Your task to perform on an android device: I had to travel to Norway for some official purposes. Search for a flight from London Airport to Norway Airport on November 6 for 1 adult in the Economy class in the Booking.com app.
Image 0: 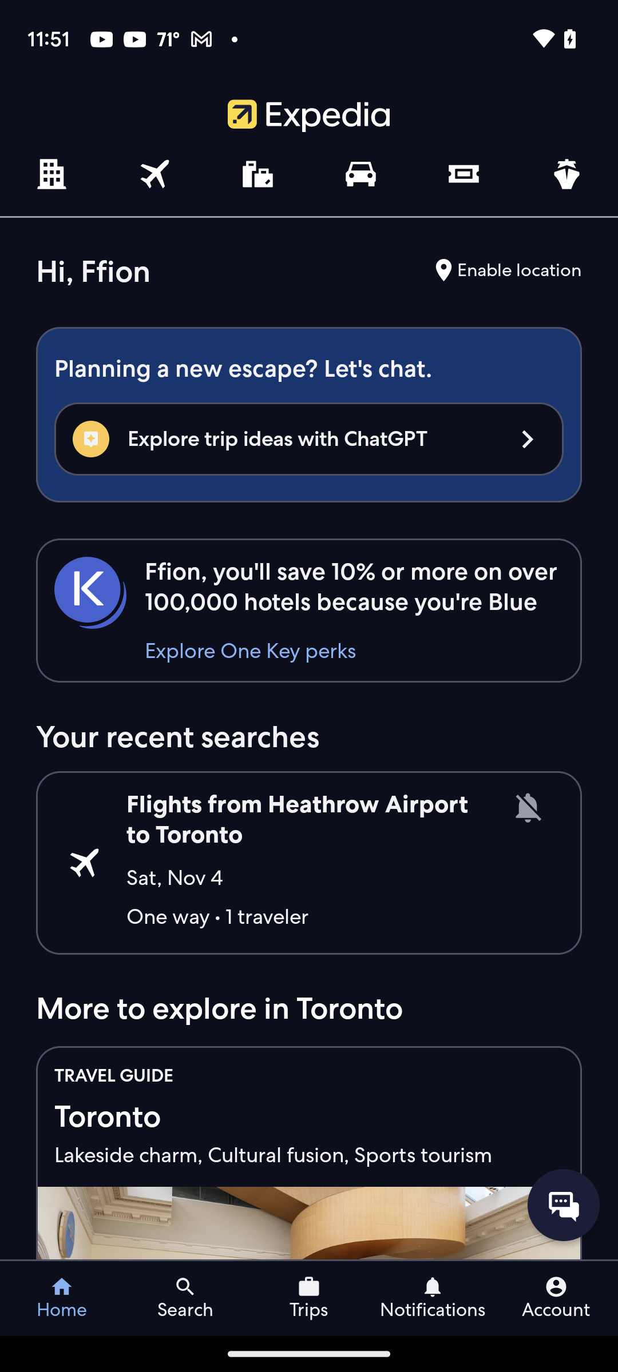
Open booking.com app
Step 0: open app "Booking.com"
Image 1: 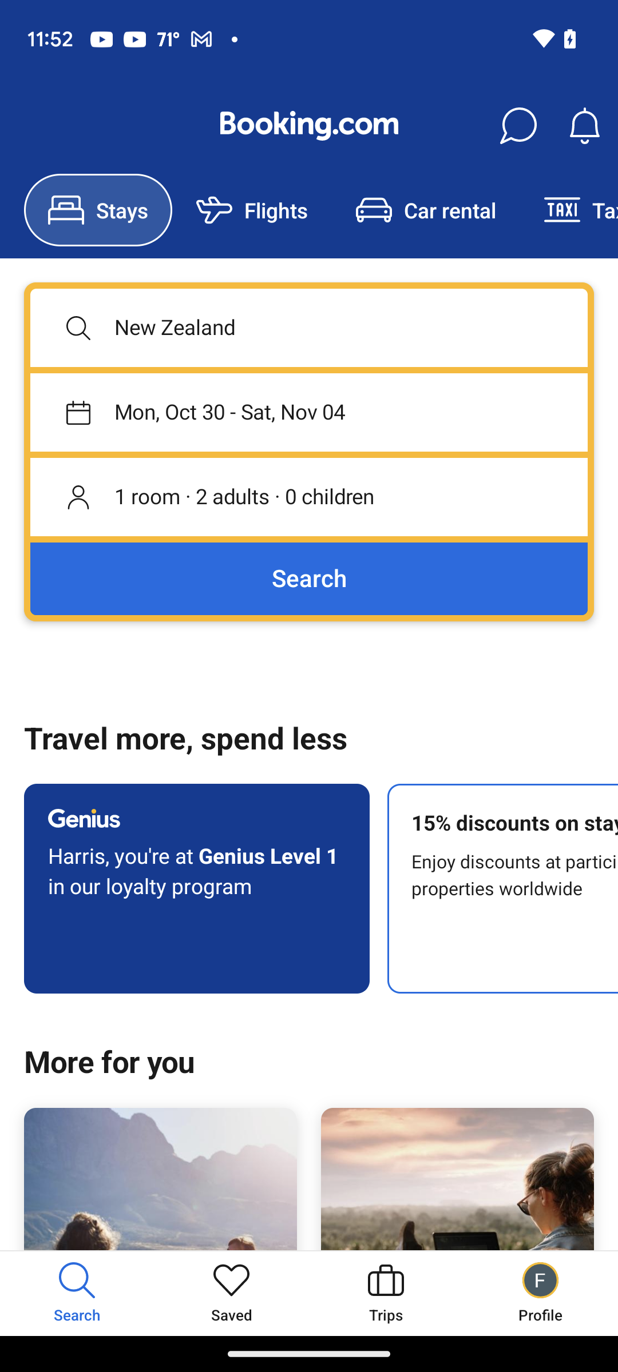
Click on flights option on the top of the screen
Step 1: click (276, 210)
Image 3: 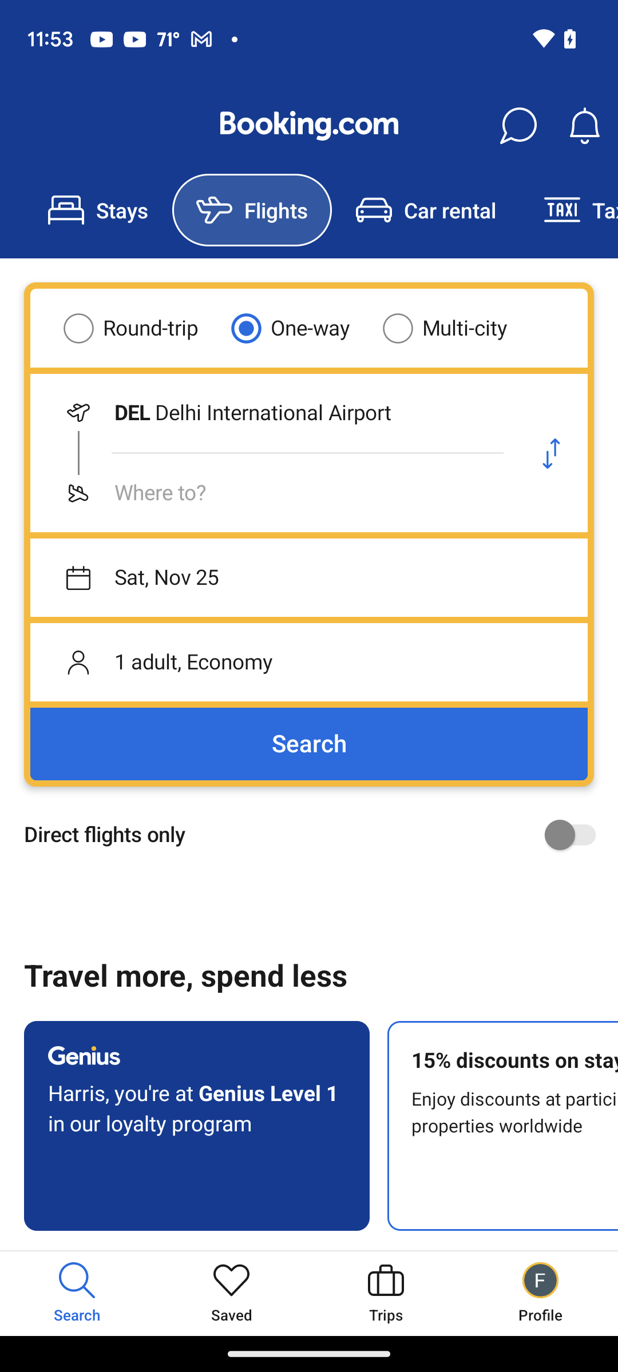
Click on from textbox
Step 3: click (273, 413)
Image 4: 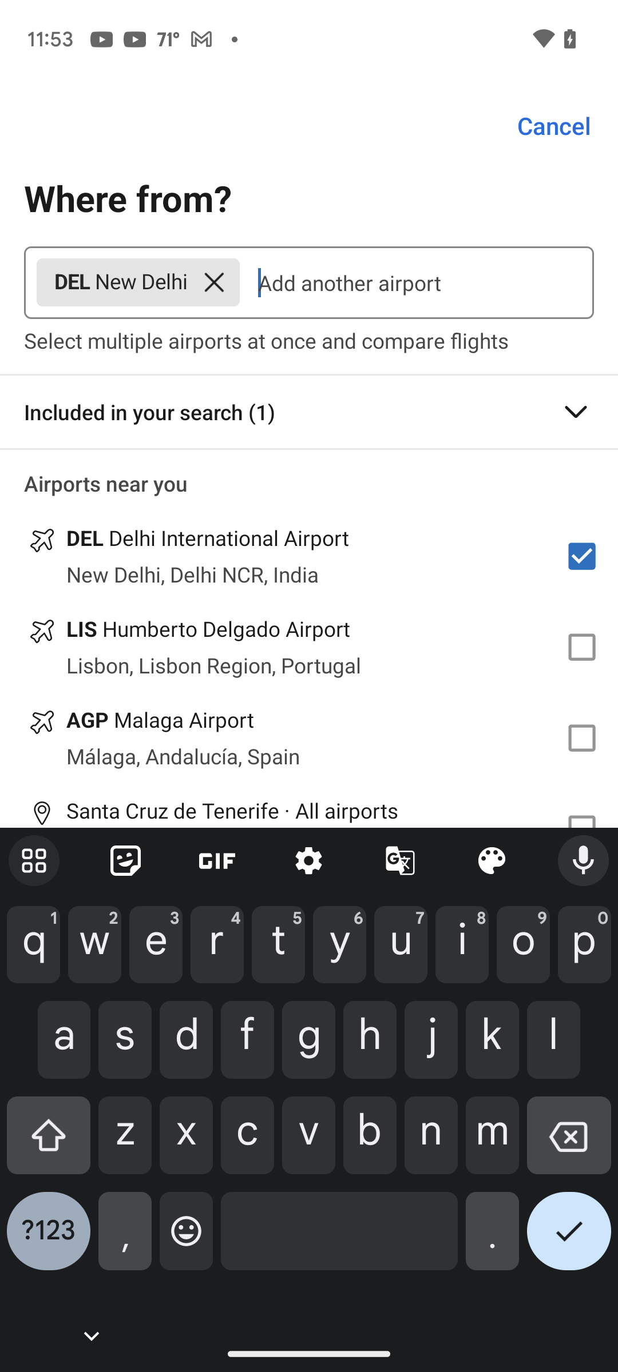
Click on cross option
Step 4: click (213, 282)
Image 5: 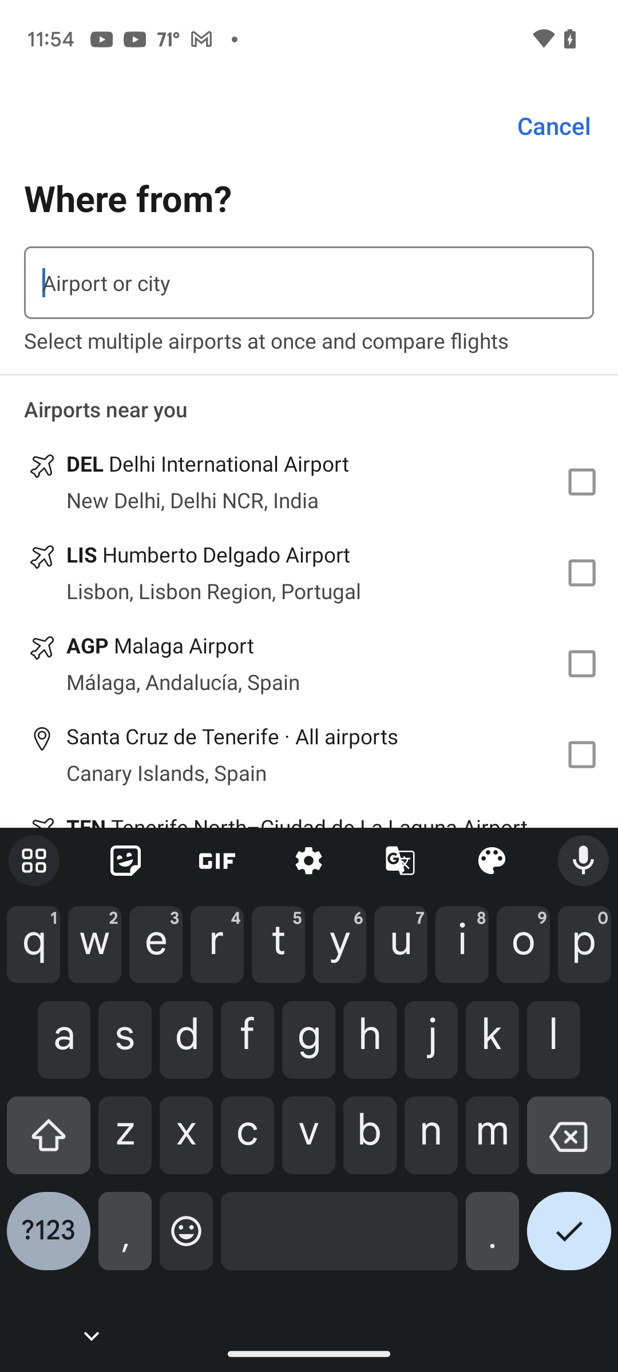
Enter text as London airport
Step 5: type "London airport"
Image 6: 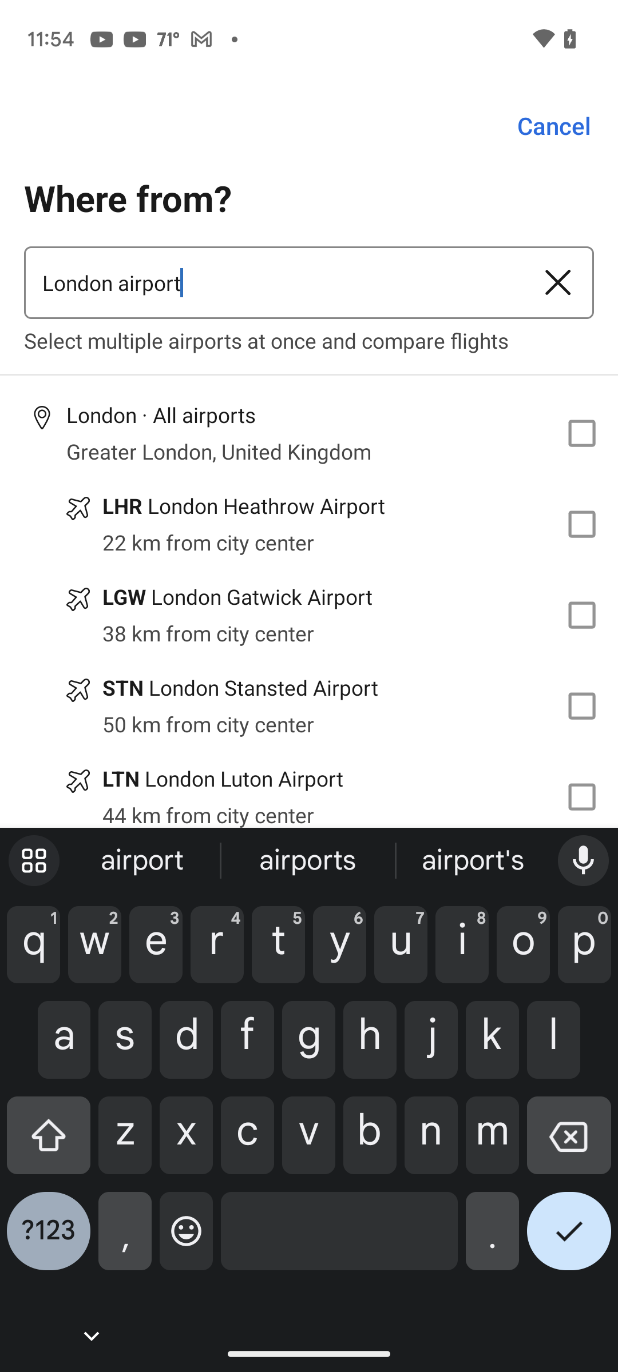
Click on first recent search
Step 6: click (318, 542)
Image 7: 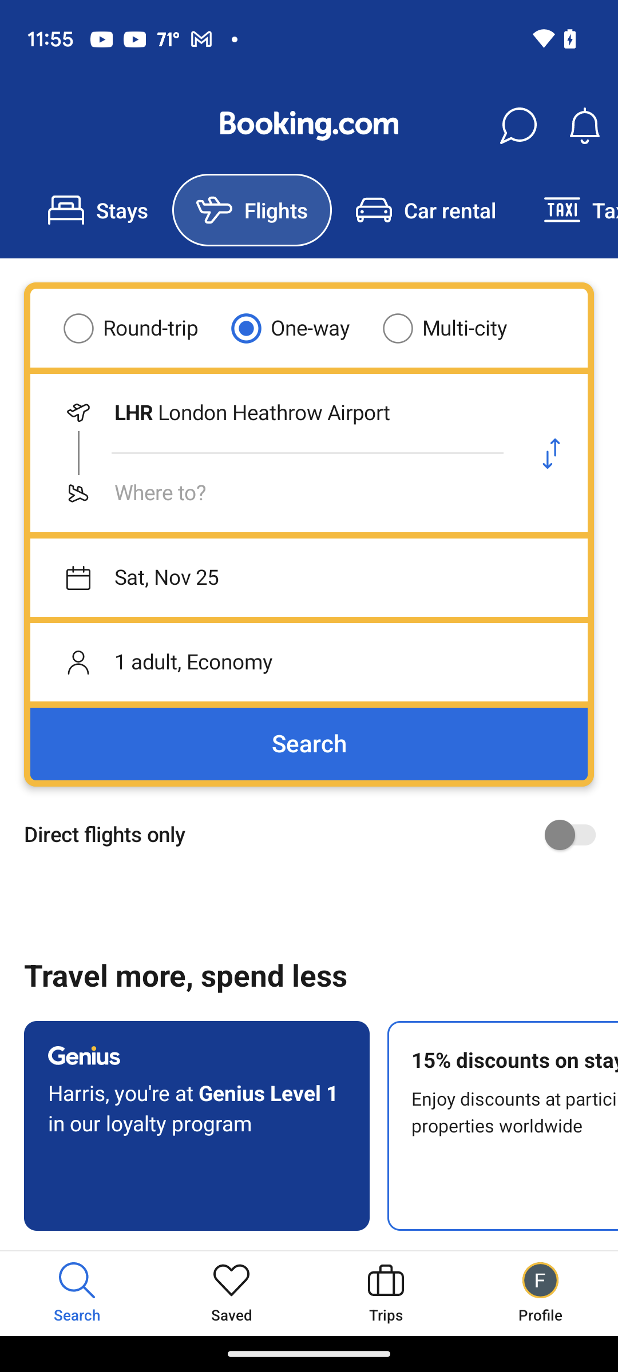
Click on where to textbox
Step 7: click (273, 493)
Image 9: 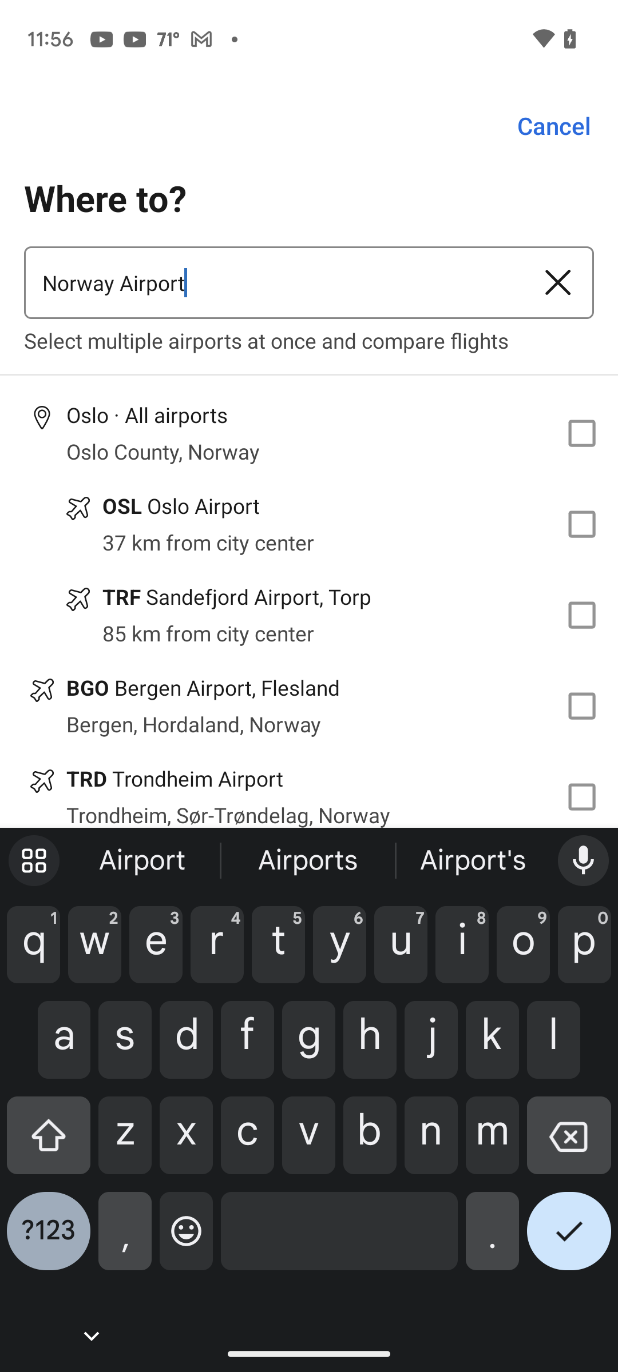
Click on first search result
Step 9: click (309, 523)
Image 10: 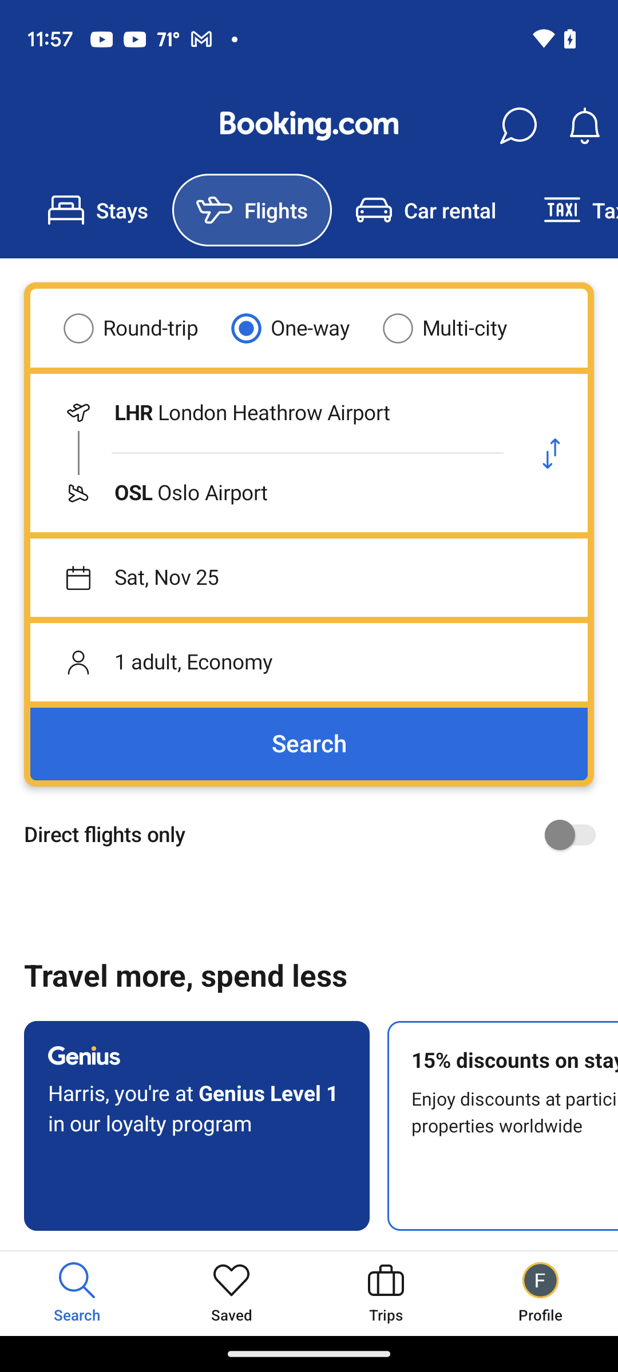
Click on date section
Step 10: click (309, 577)
Image 11: 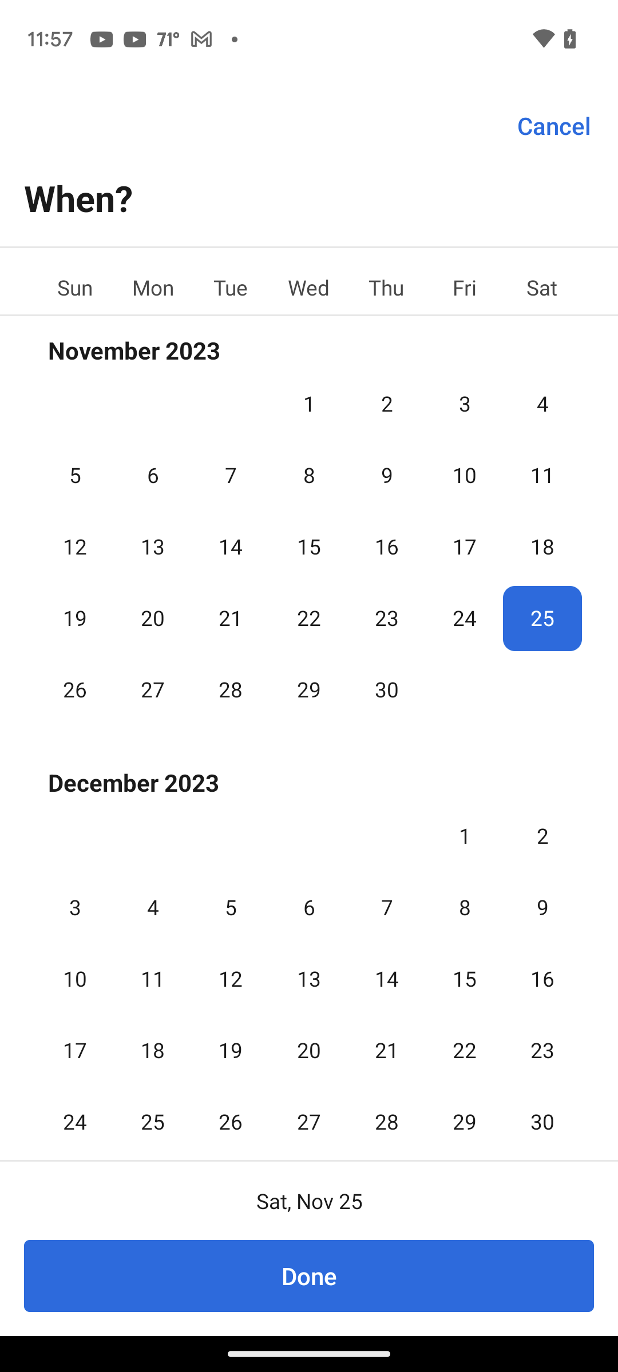
Select date as 6 November
Step 11: wait
Image 12: 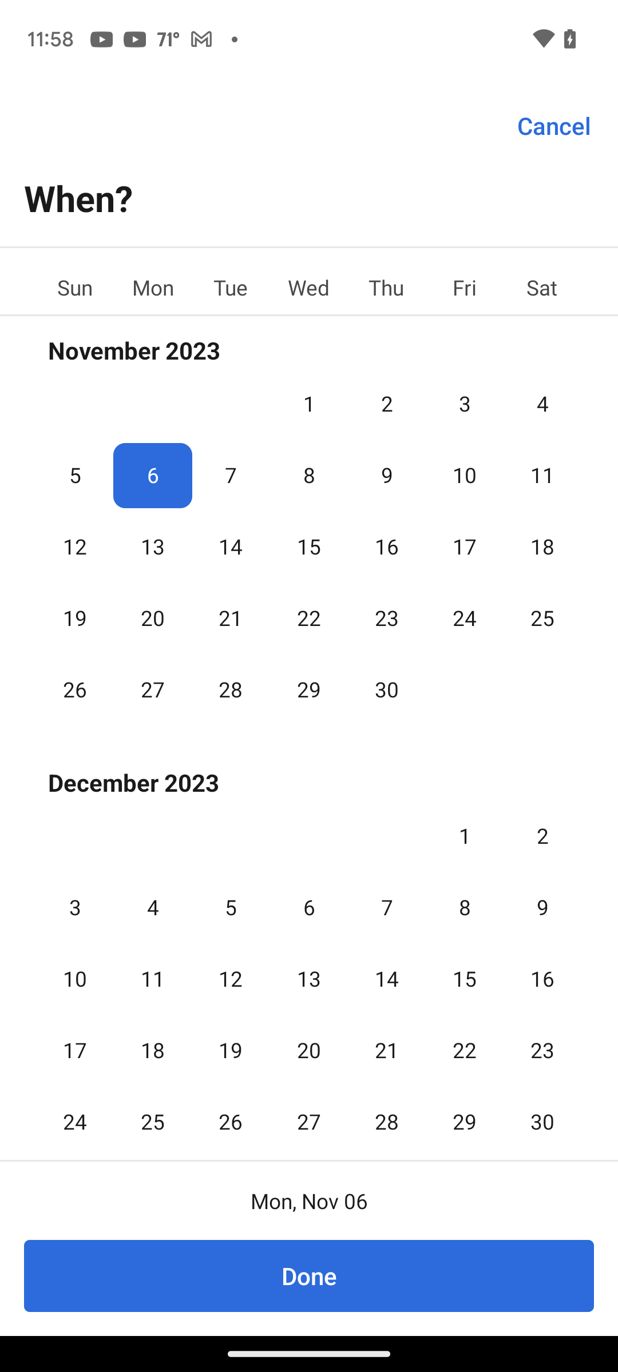
Click on done option
Step 12: click (309, 1276)
Image 13: 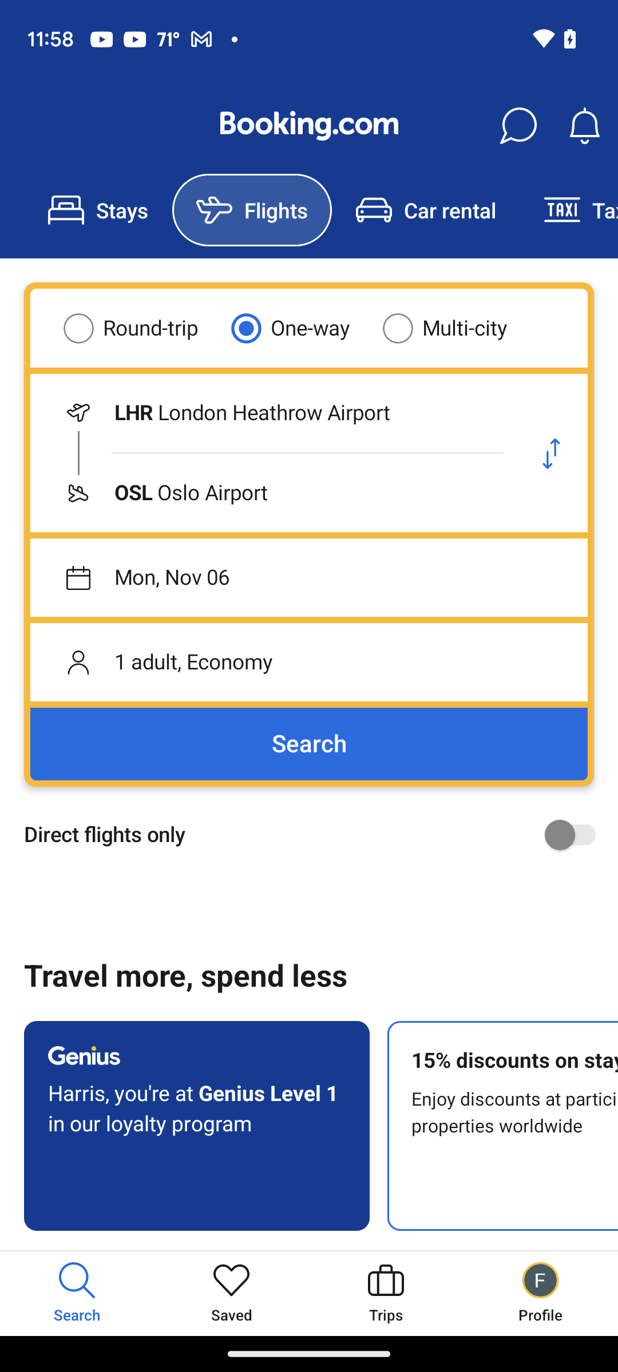
Click on search button
Step 13: click (309, 744)
Image 14: 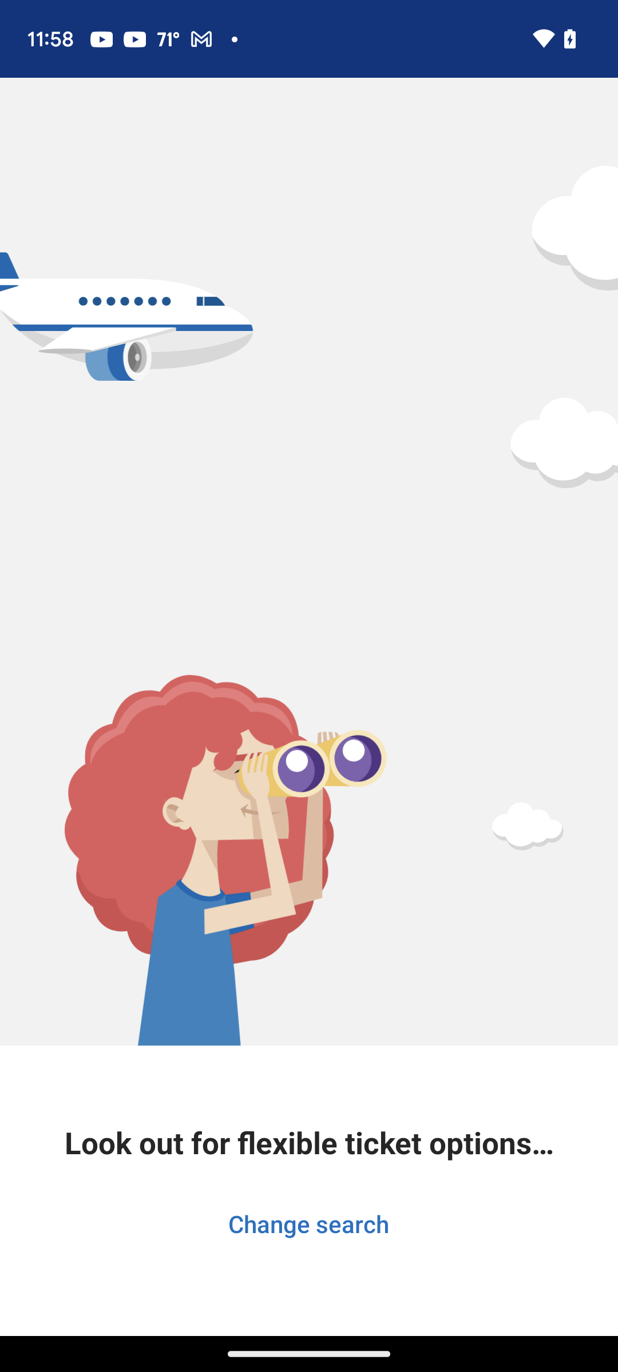
Click on search button
Step 14: wait